Your task to perform on an android device: Search for the "Dancing Monkey Toy" for an infant baby on the Shopsy app.
Image 0: 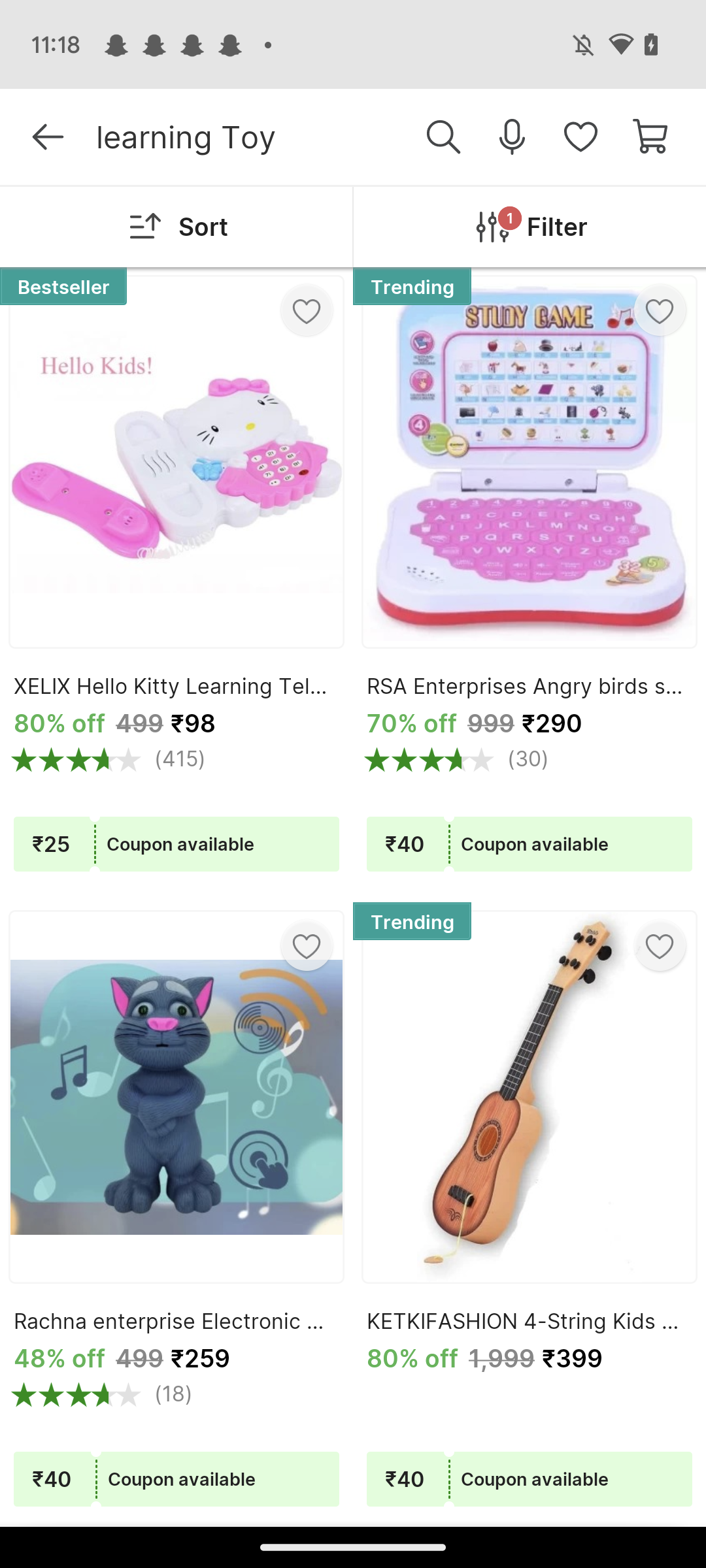
Click on the search icon at the top.
Step 0: click (443, 137)
Image 1: 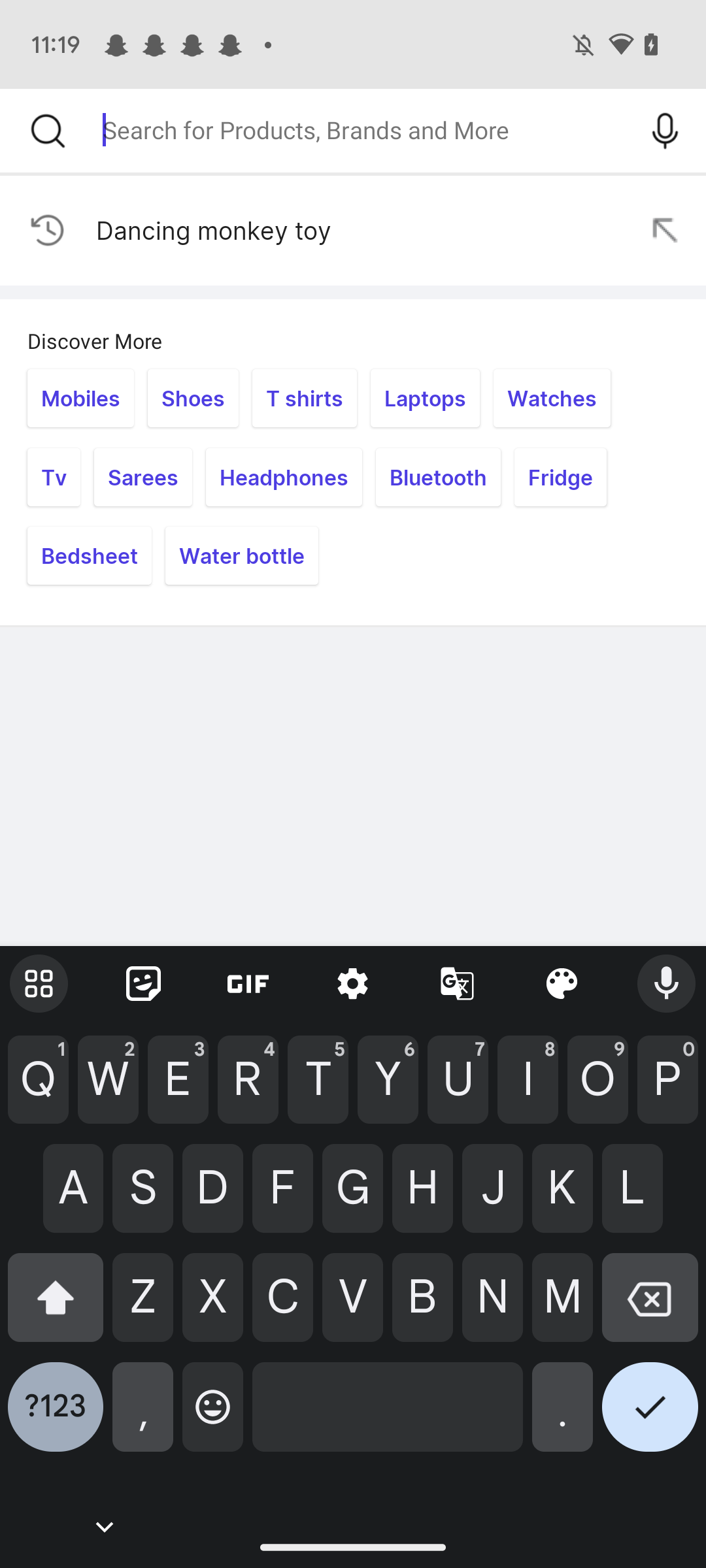
Type "Dancing Monkey Toy" in the search box.
Step 1: type "Dancing Monkey Toy"
Image 2: 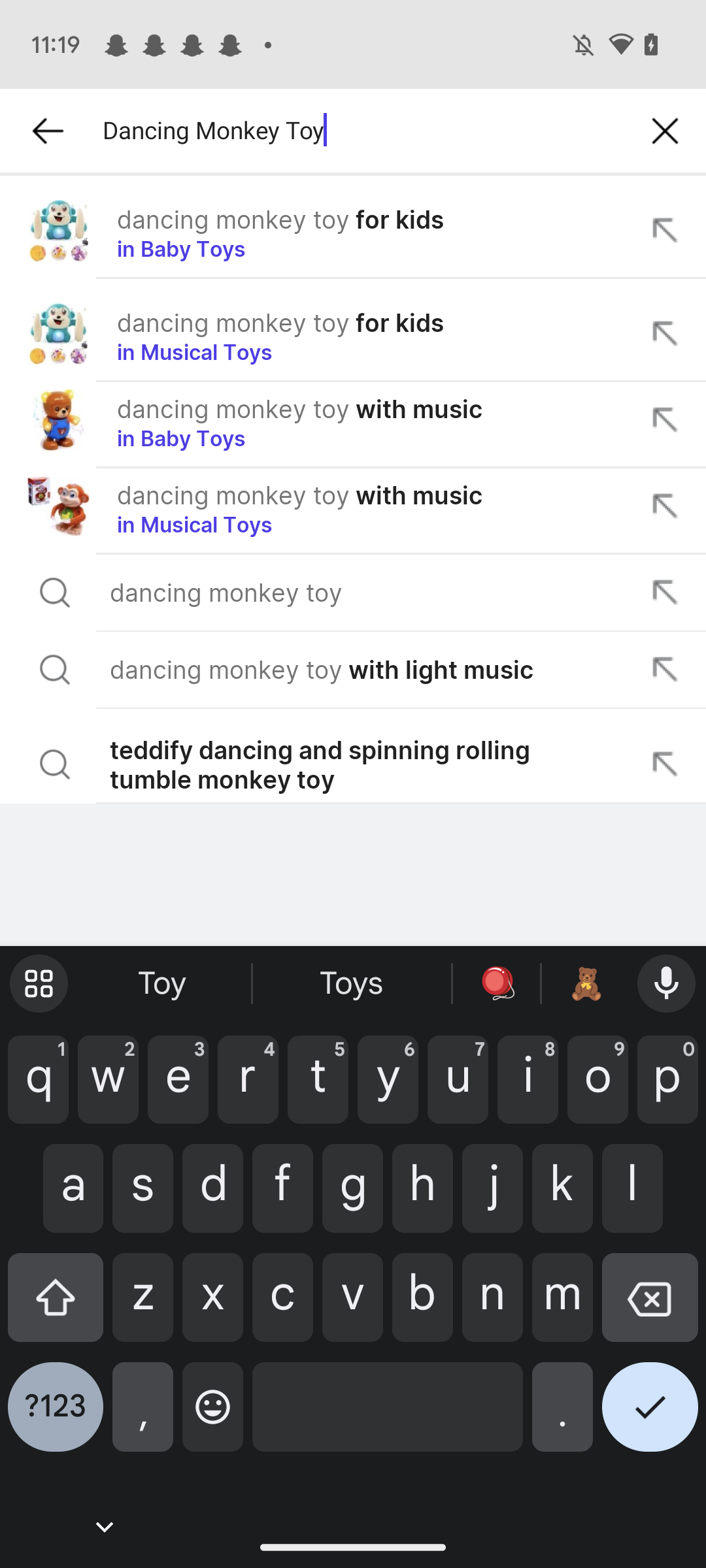
Click on the Right tick icon at the bottom right corner of the keyboard.
Step 2: click (650, 1417)
Image 3: 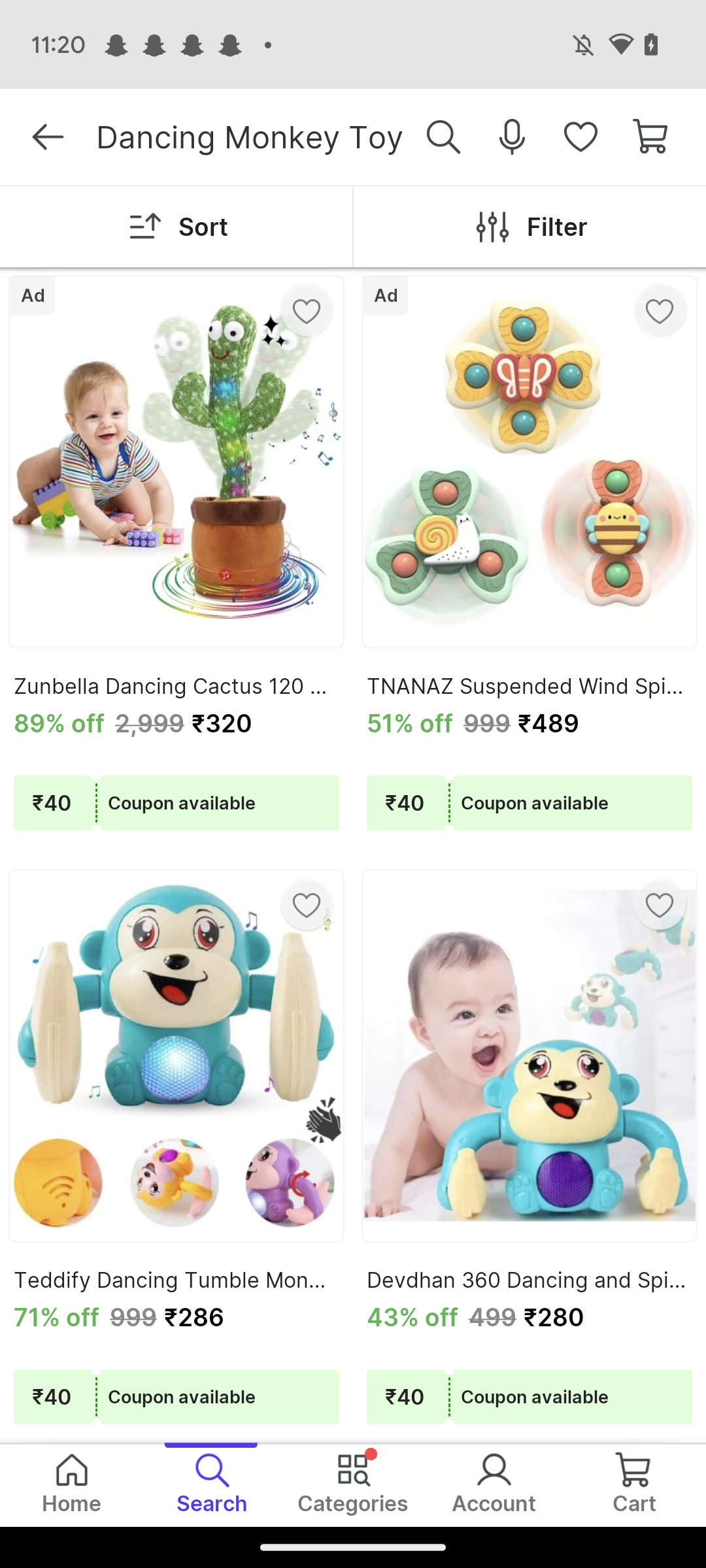
Scroll up
Step 3: scroll down